Your task to perform on an android device: View the message sent by my friend Richard Wagner to me on the Chat app.
Image 0: 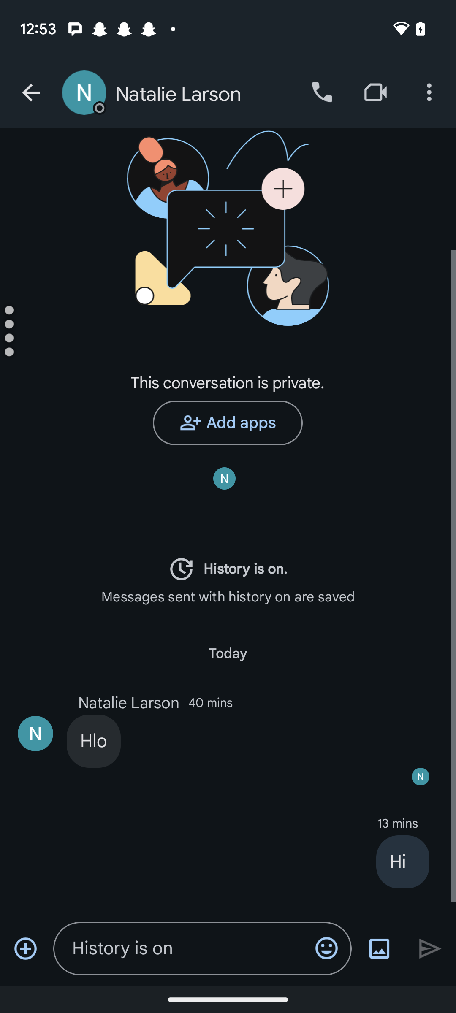
Go back to the previous page.
Step 0: press back button
Image 1: 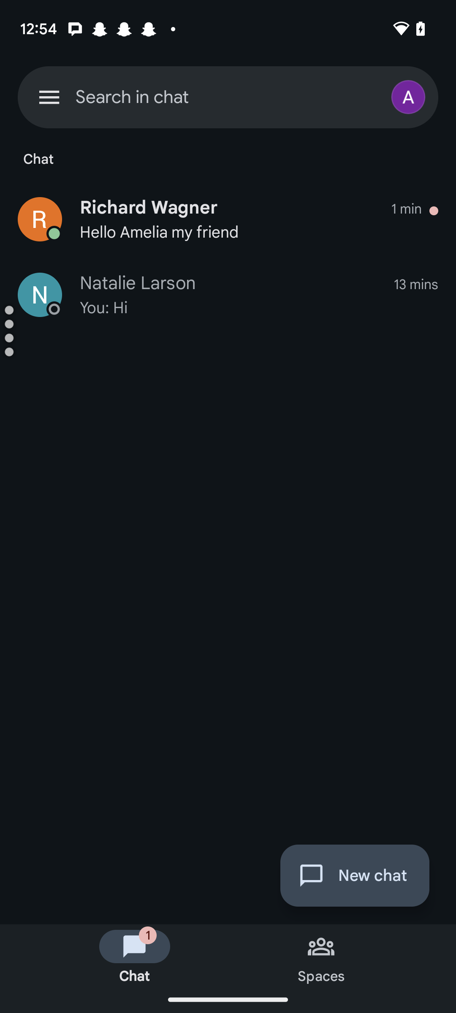
Open the Richard Wagner chat.
Step 1: click (259, 232)